Your task to perform on an android device: Go to the Kitchen Stories app & view the Crispy salmon rice bowl recipe under latest recipes category
Image 0: 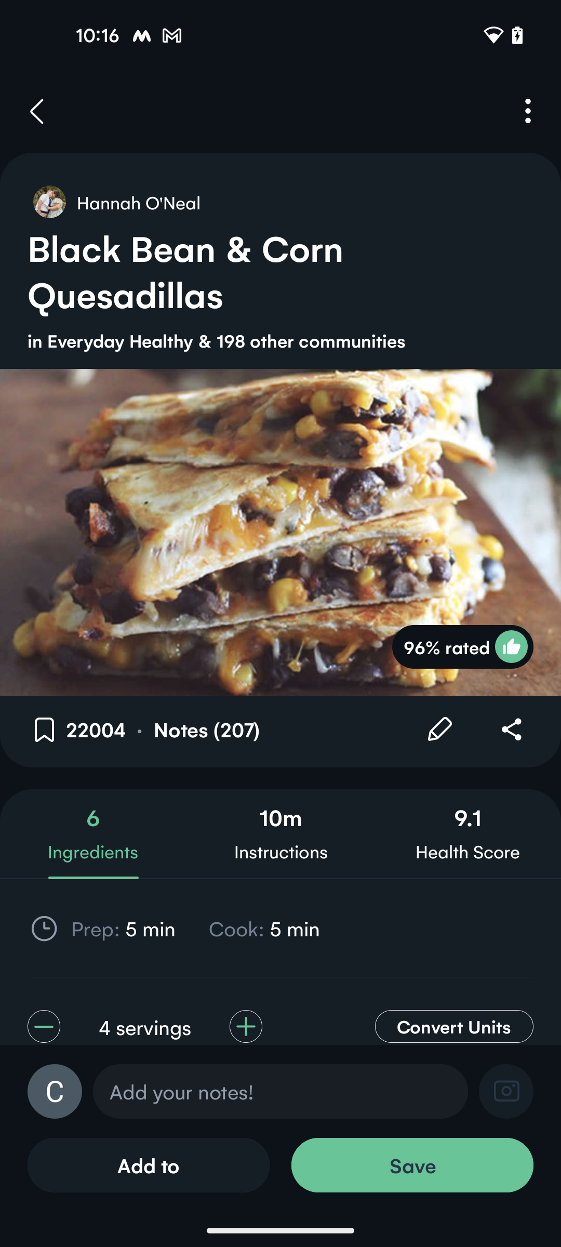
open the Kitchen Stories app
Step 0: open app "Kitchen Stories"
Image 1: 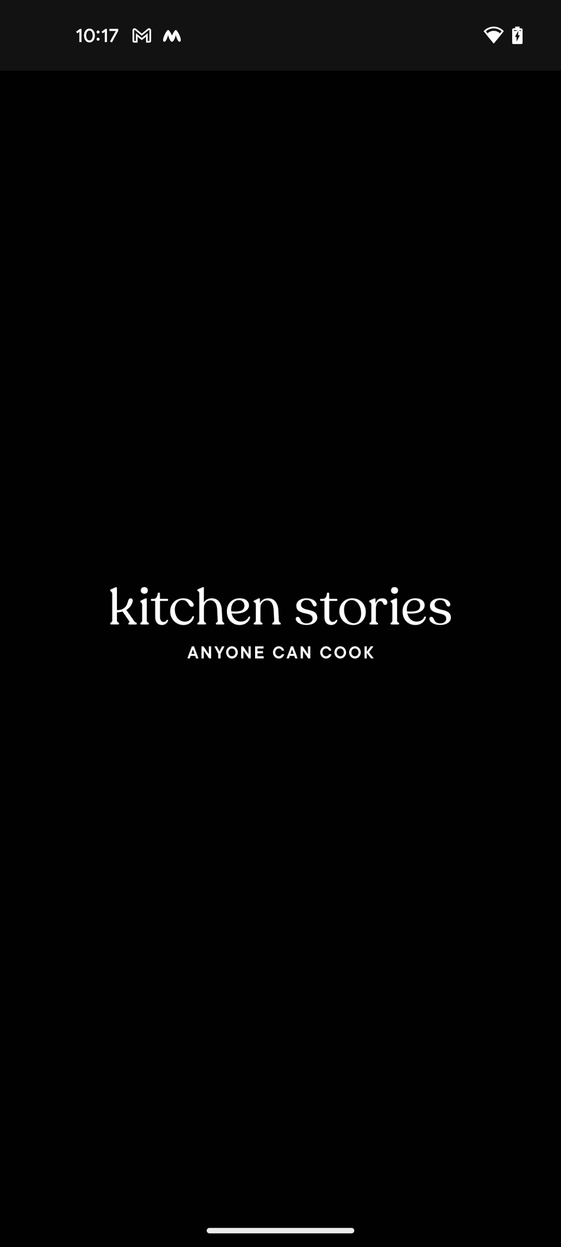
open the Kitchen Stories app
Step 1: wait
Image 2: 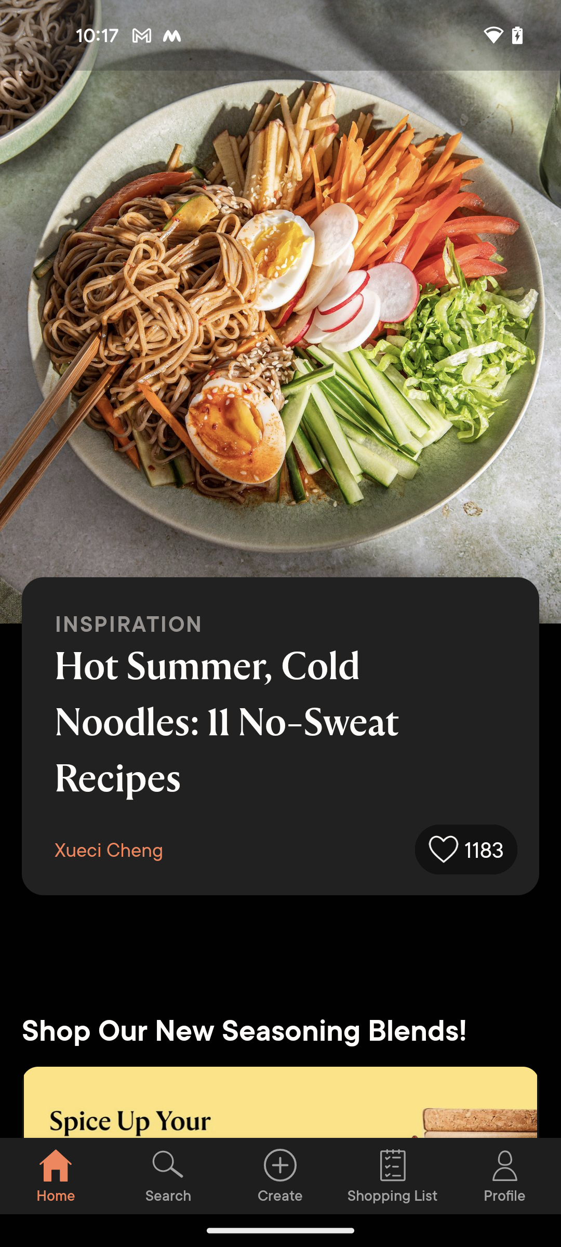
scroll down to view more option
Step 2: scroll down
Image 3: 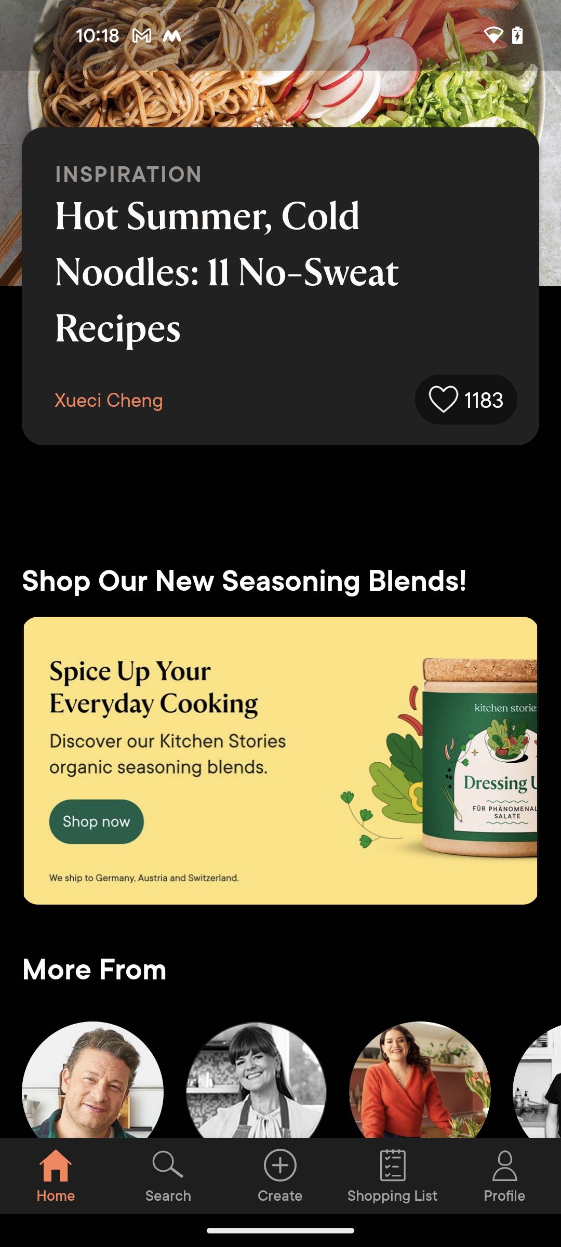
scroll down to view more option
Step 3: scroll down
Image 4: 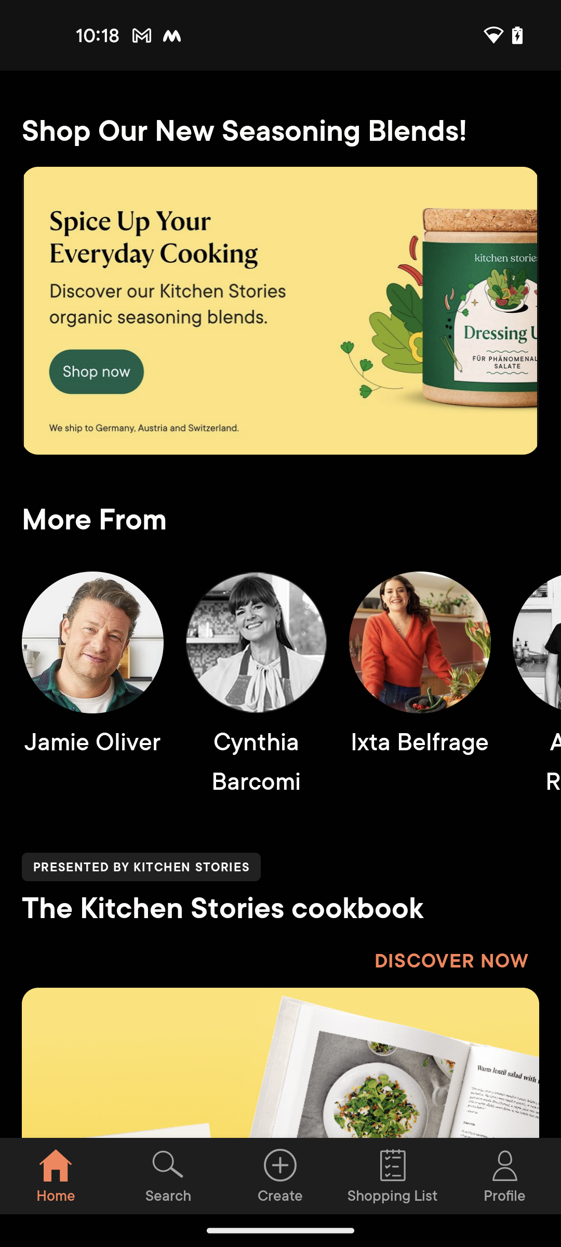
scroll down to view more option
Step 4: scroll down
Image 5: 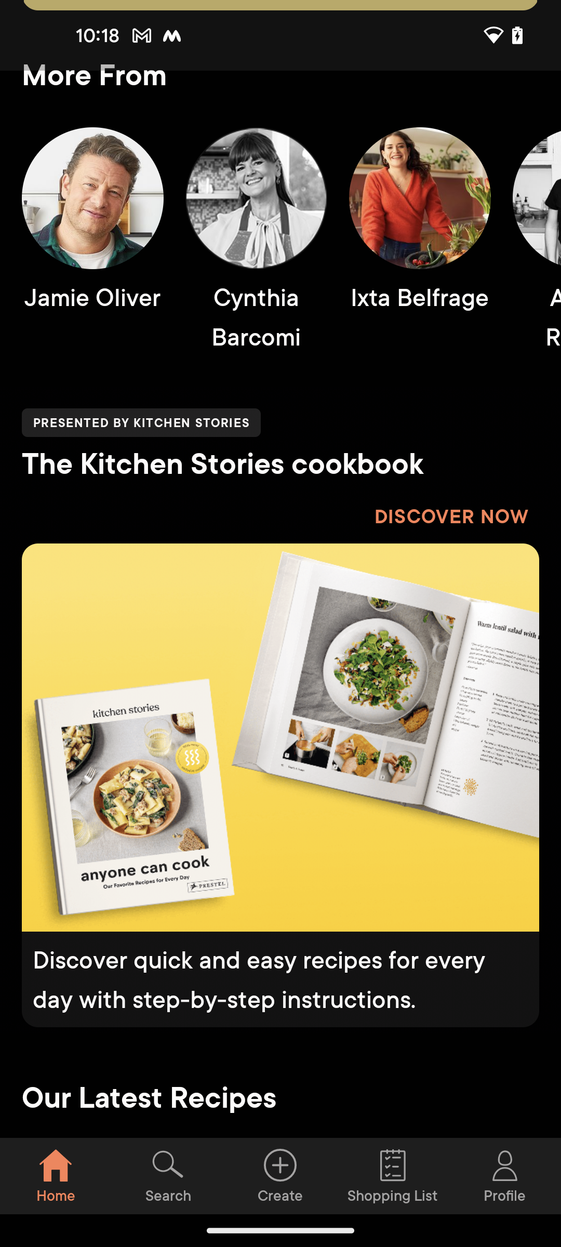
scroll down to view more option
Step 5: scroll down
Image 6: 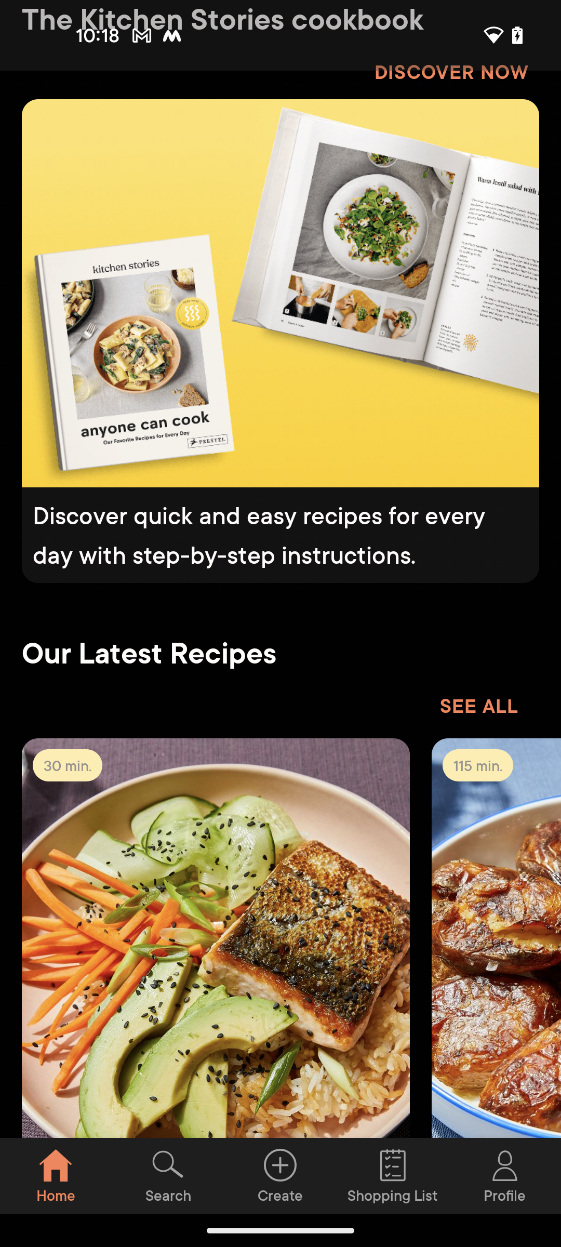
scroll down to view more option
Step 6: scroll down
Image 7: 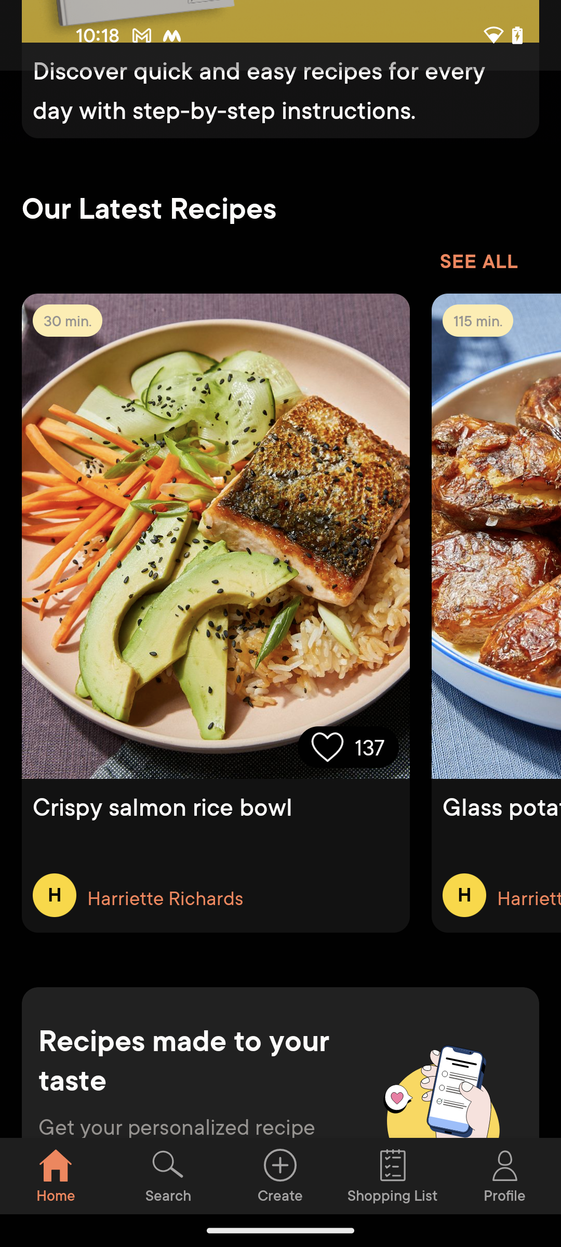
select the Crispy salmon rice bowl recipe under latest recipe categories
Step 7: click (142, 635)